Your task to perform on an android device: I want to edit Shane Sato's contact information.
Image 0: 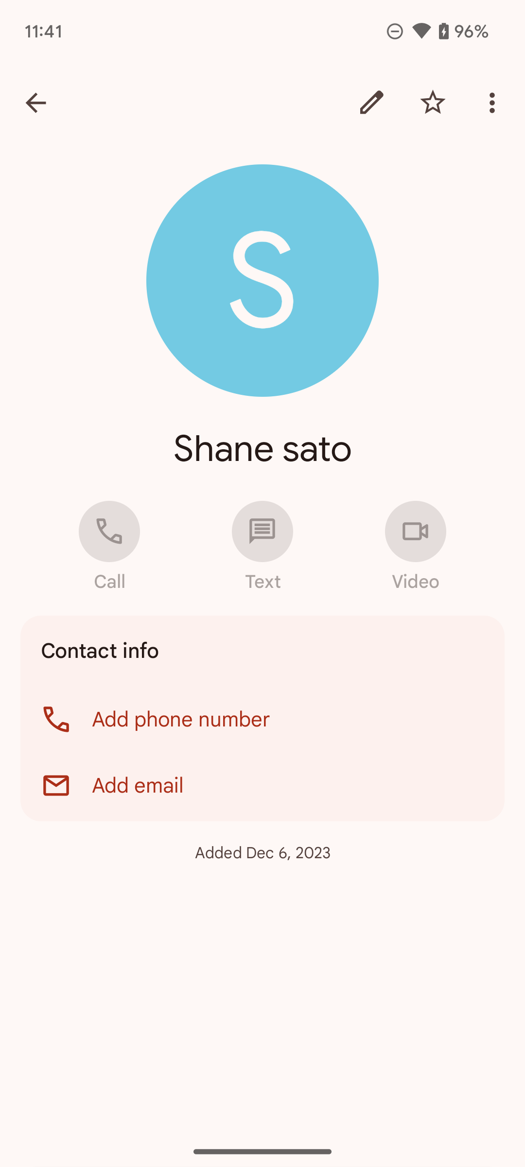
Click on the edit icon on the top of the screen.
Step 0: click (371, 103)
Image 1: 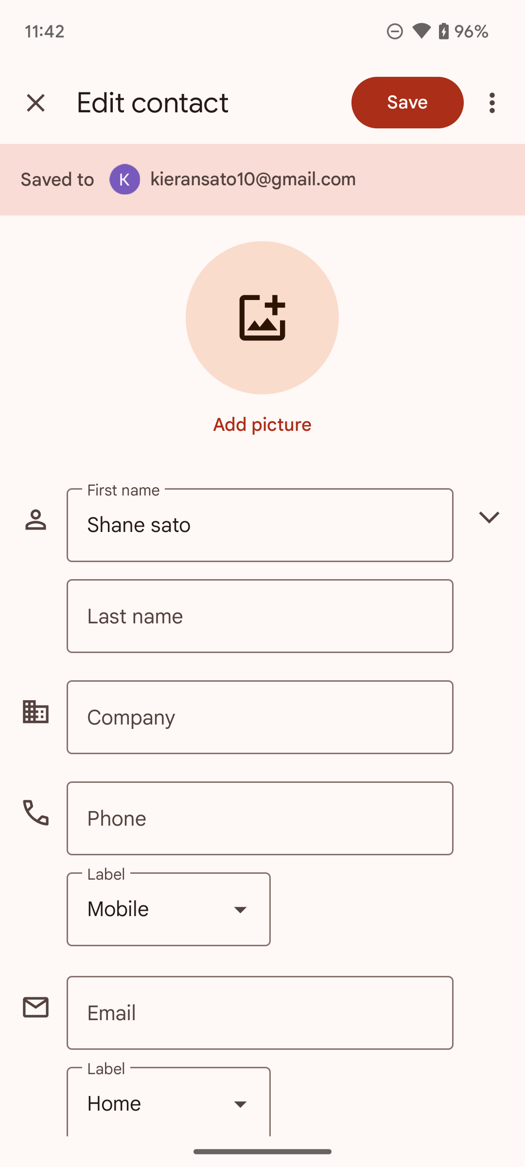
Click on the Email option on the screen.
Step 1: click (260, 1013)
Image 2: 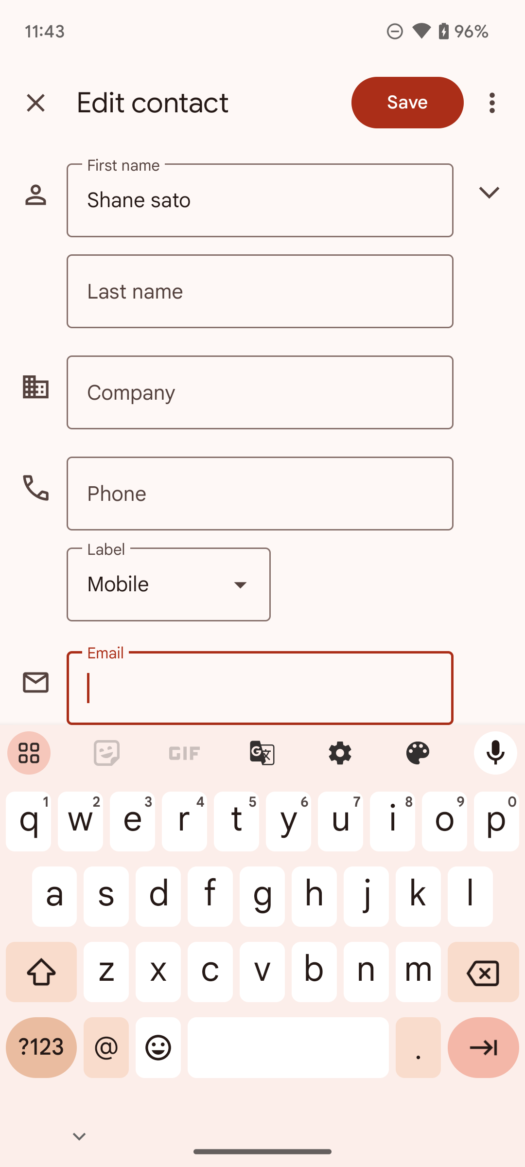
Type Shanesato1973@gmail.com on the screen.
Step 2: type "Shanesato1973@gmail.com"
Image 3: 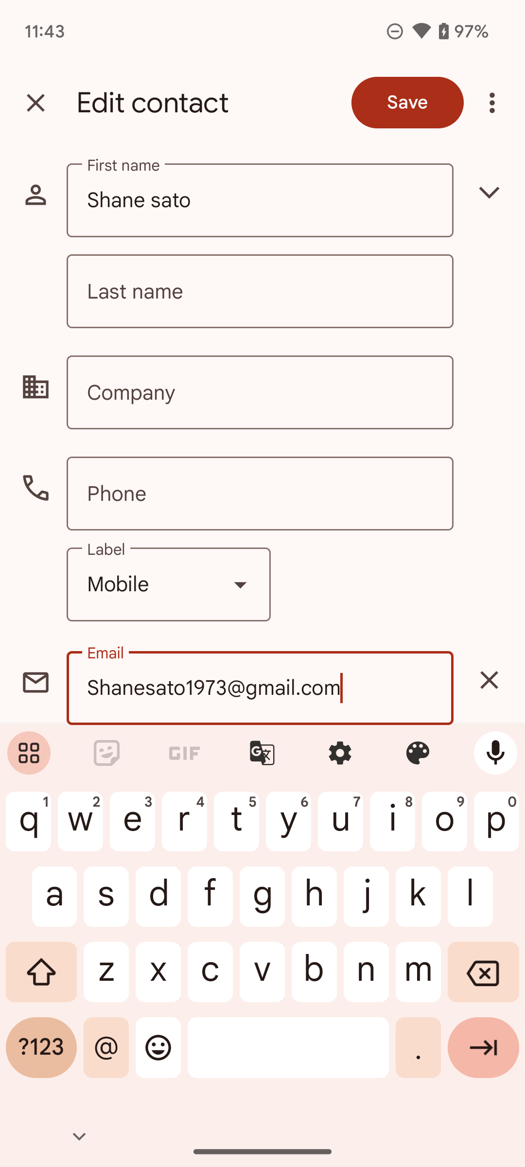
Click on the save option on the top of the screen.
Step 3: click (407, 103)